Your task to perform on an android device: On the Fit app, Set the daily step goal from 10,000 to 11,000.
Image 1: 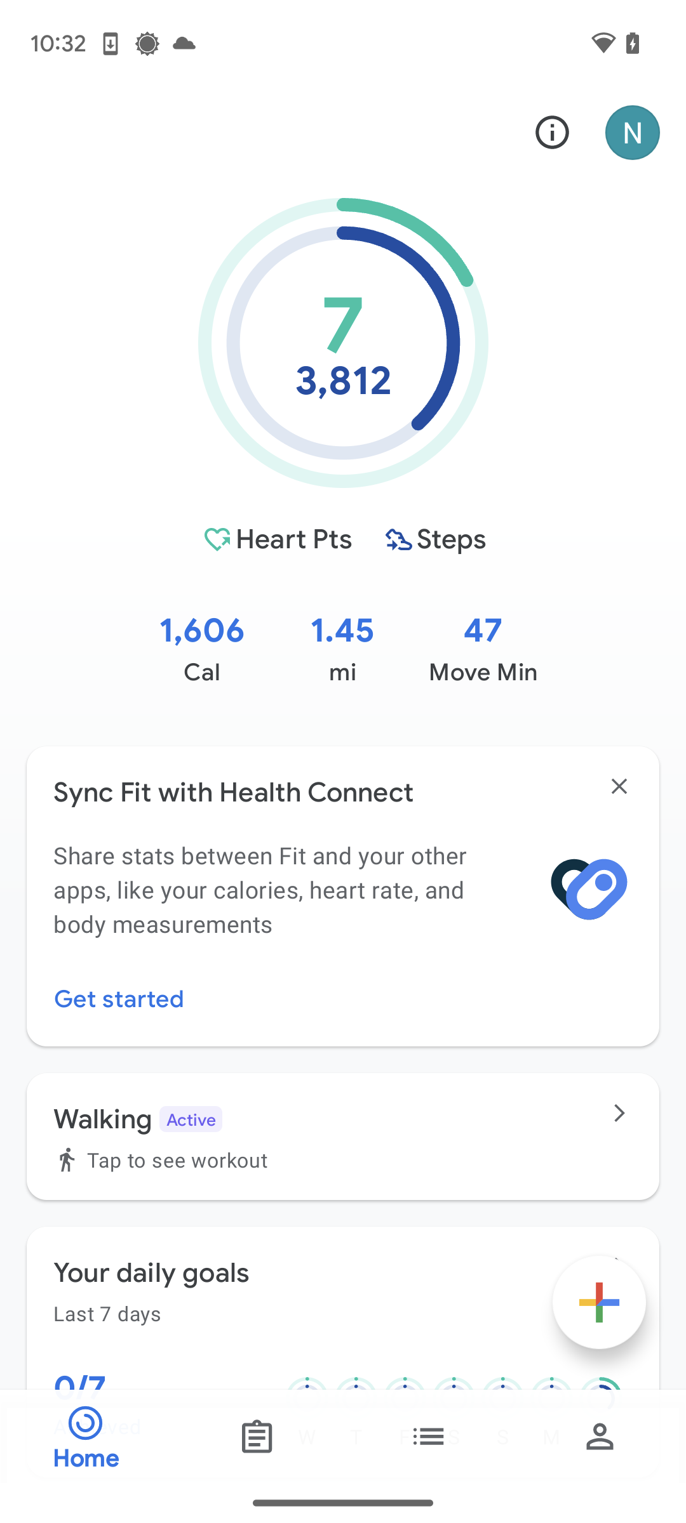
At the bottom-right corner of the screen, click on the profile icon.
Step 1: click (601, 1437)
Image 2: 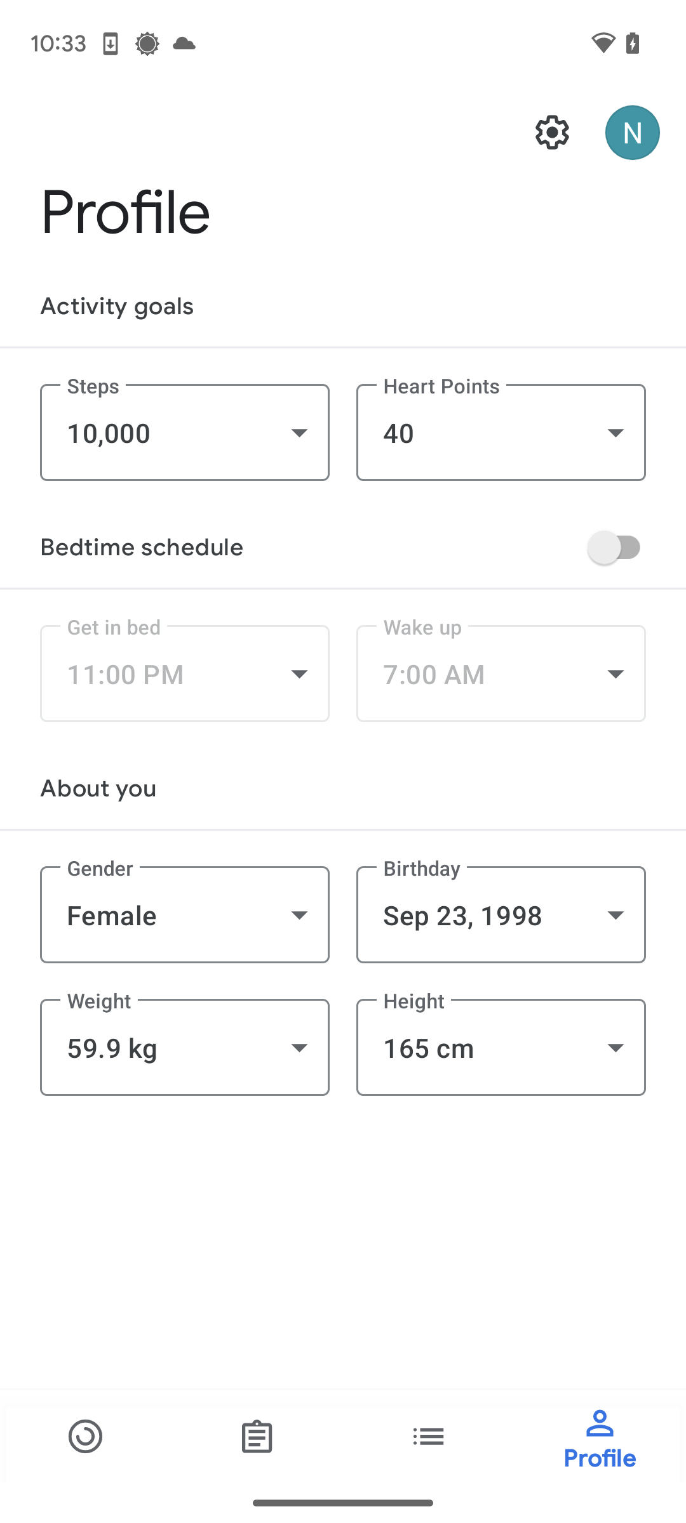
Click on the steps tab.
Step 2: click (185, 432)
Image 3: 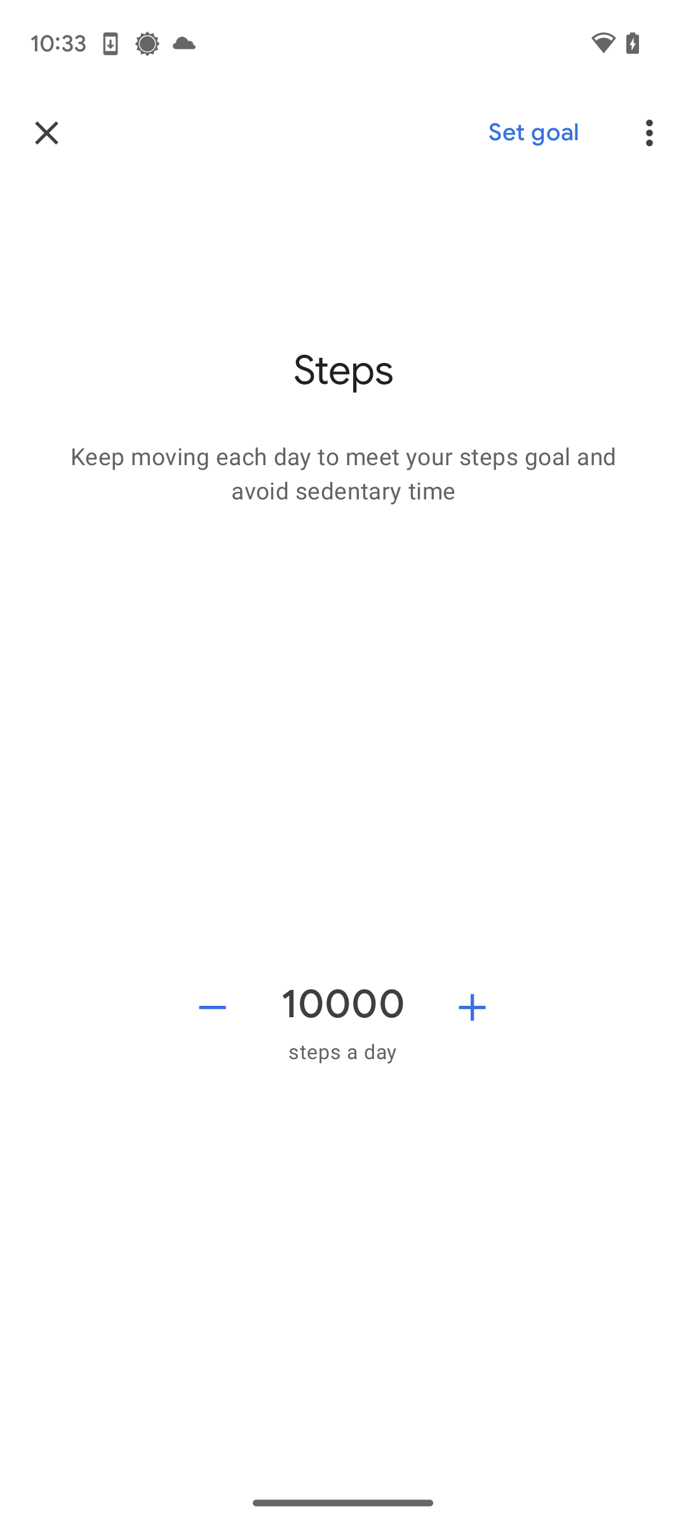
Set the steps to 11,000.
Step 3: click (472, 1007)
Image 4: 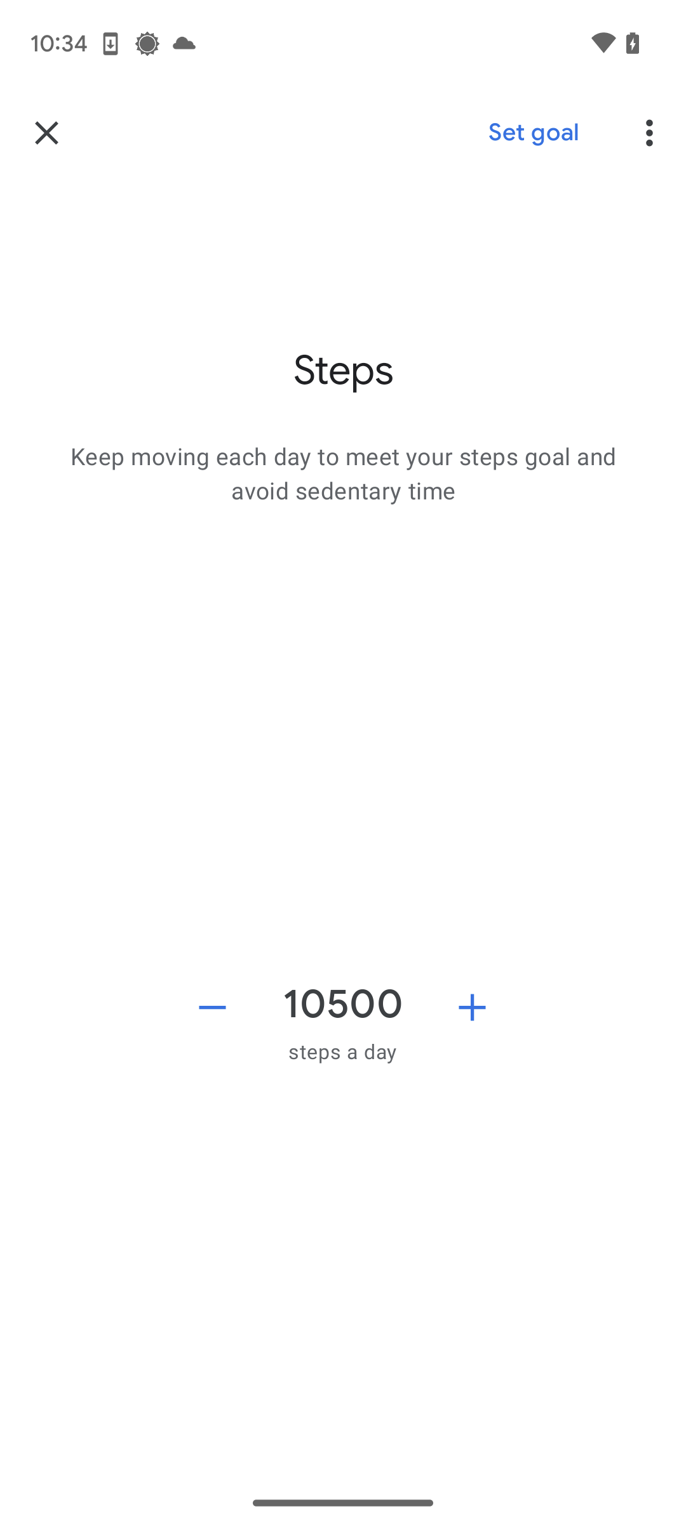
Set the steps to 11,000.
Step 4: click (472, 1007)
Image 5: 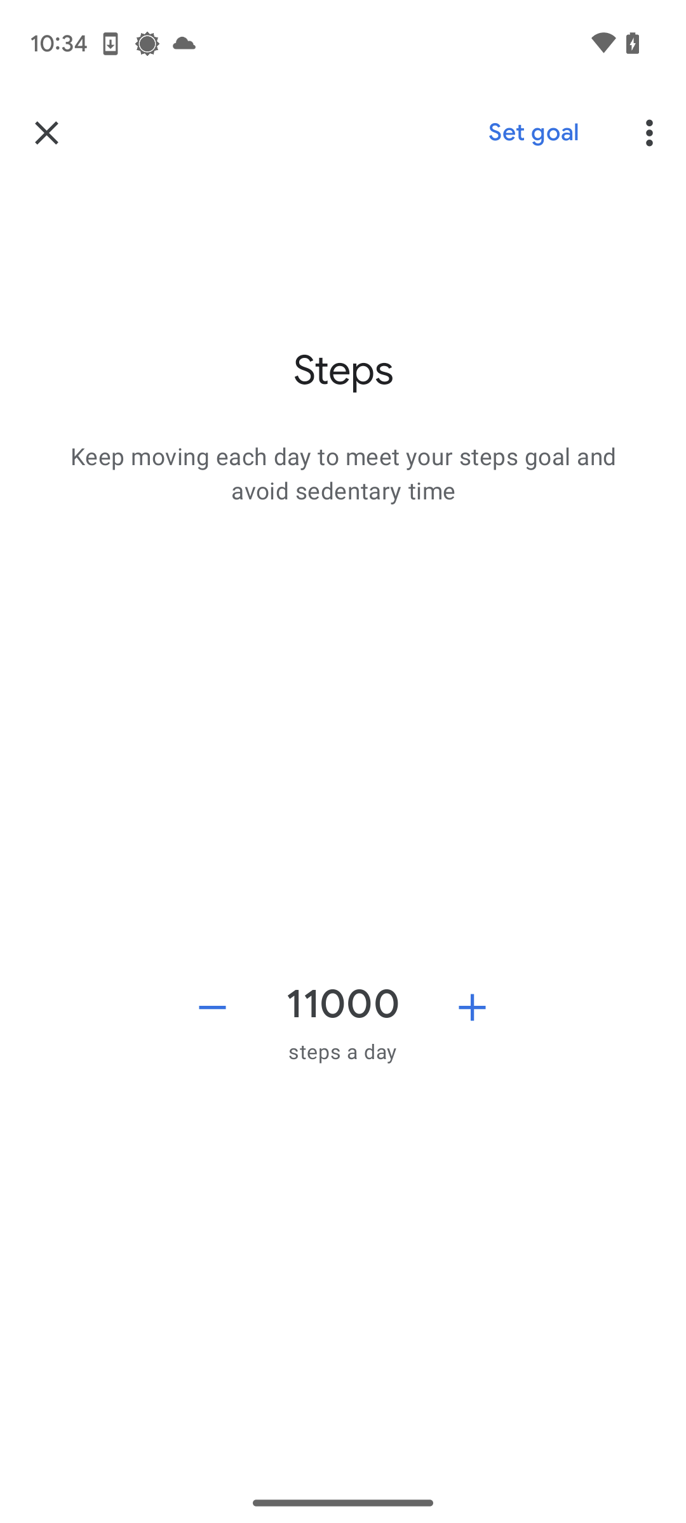
Click on the Set goal at the top of the screen.
Step 5: click (533, 133)